Your task to perform on an android device:  I want to view Berlin weather on Maps
Image 0: 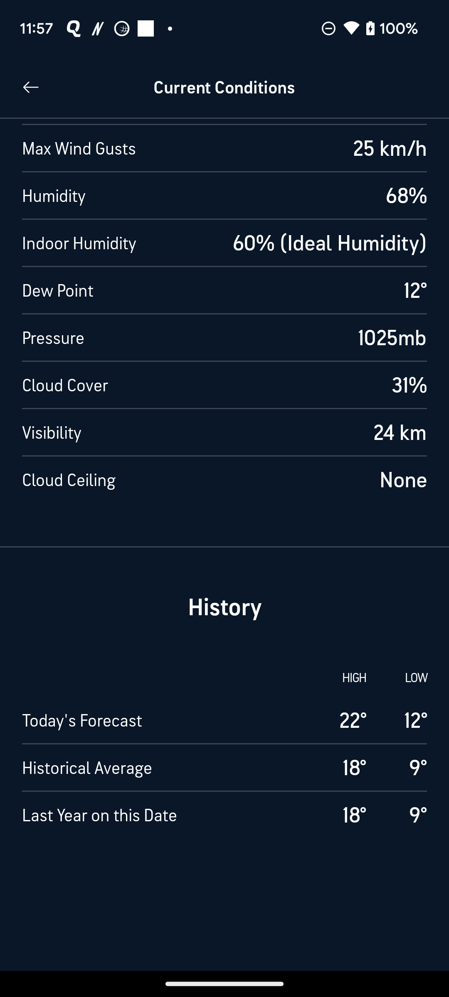
Go back to the screen
Step 0: press back button
Image 1: 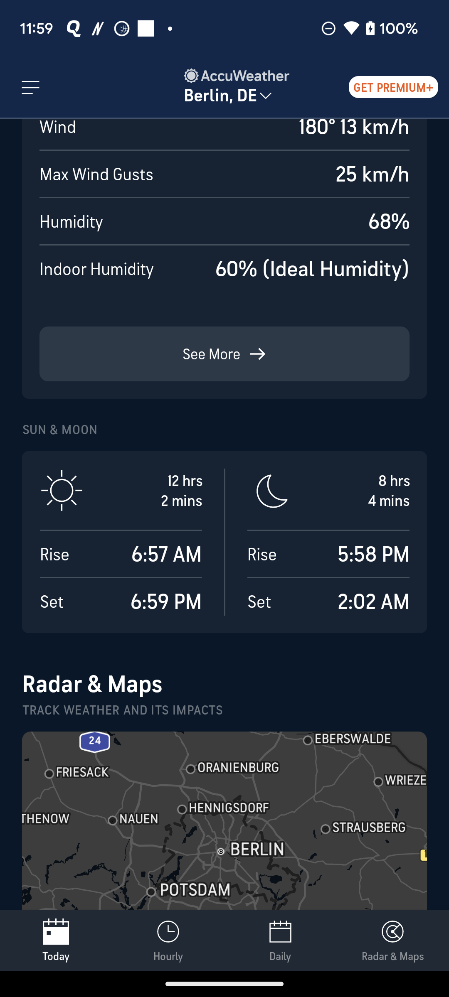
Scroll up to view the Map option 
Step 1: scroll down
Image 2: 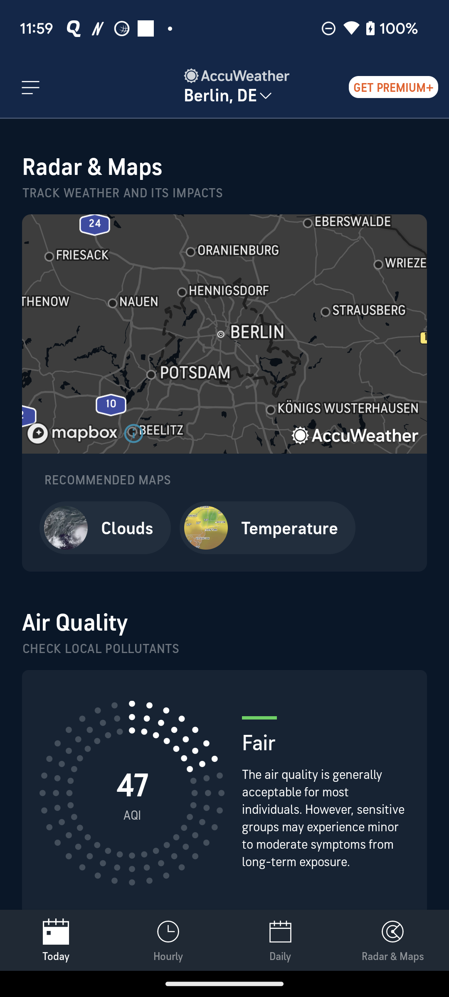
Click on the Berlin Name in the Radar & Maps section
Step 2: click (253, 322)